Your task to perform on an android device: I want to Search for Gate stoppers in the USA online shopping app.
Image 0: 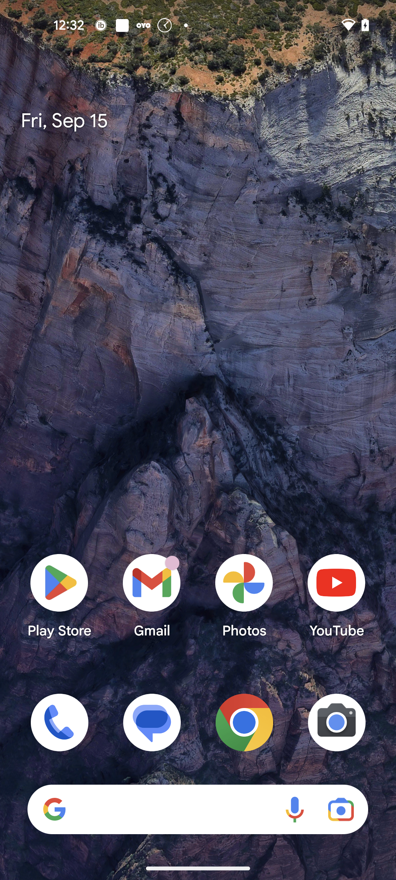
Open USA online shopping app
Step 0: open app "USA Online Shopping"
Image 1: 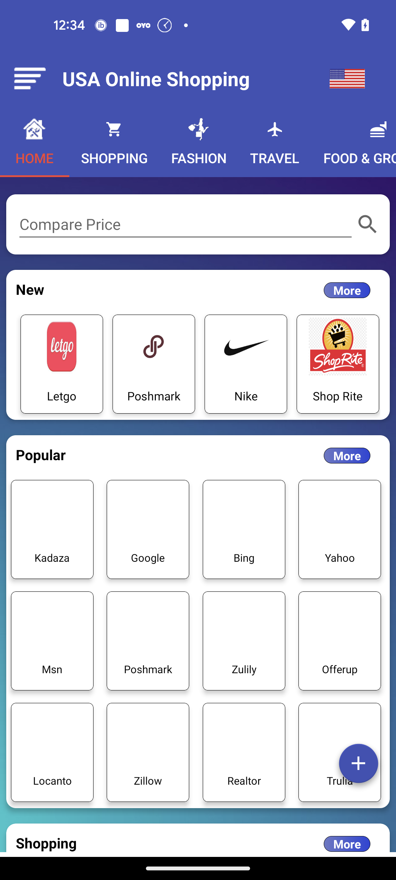
Click on the search bar
Step 1: click (185, 224)
Image 2: 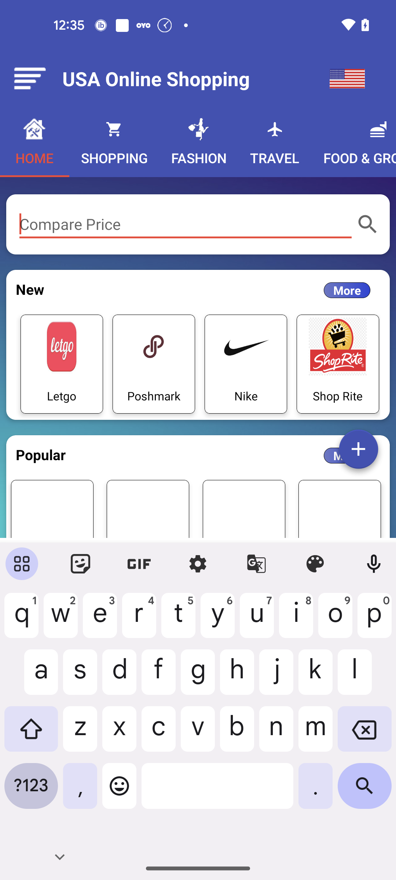
Search for Gate stoppers
Step 2: type "Gate Stoppers"
Image 3: 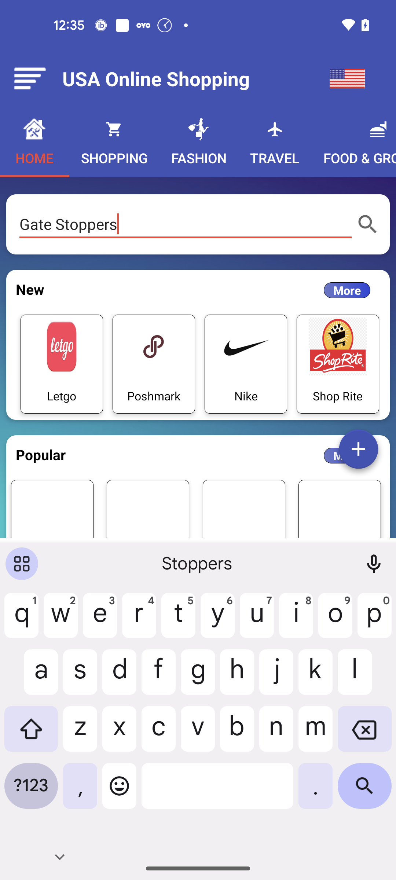
Click on the search icon at the bottom right corner of the screen
Step 3: click (364, 791)
Image 4: 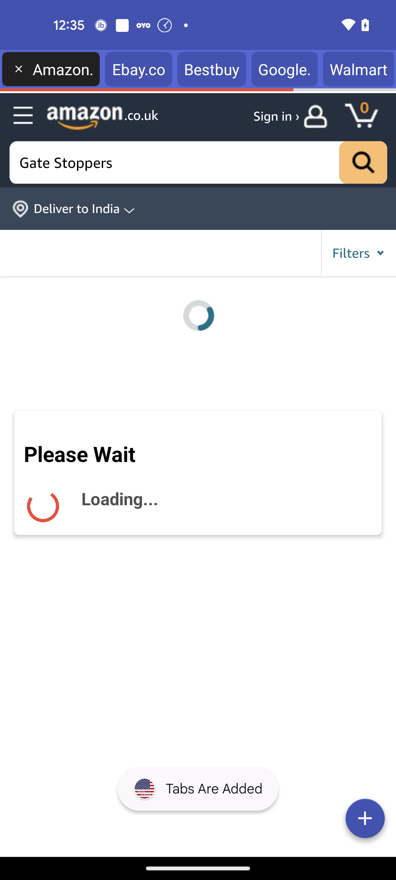
Click on the search icon at the bottom right corner of the screen
Step 4: wait